Your task to perform on an android device: In the Sleep monitor app, In order to improve my meditation, I would like to listen to the Gentle Night Rain in the Soundscape category.
Image 0: 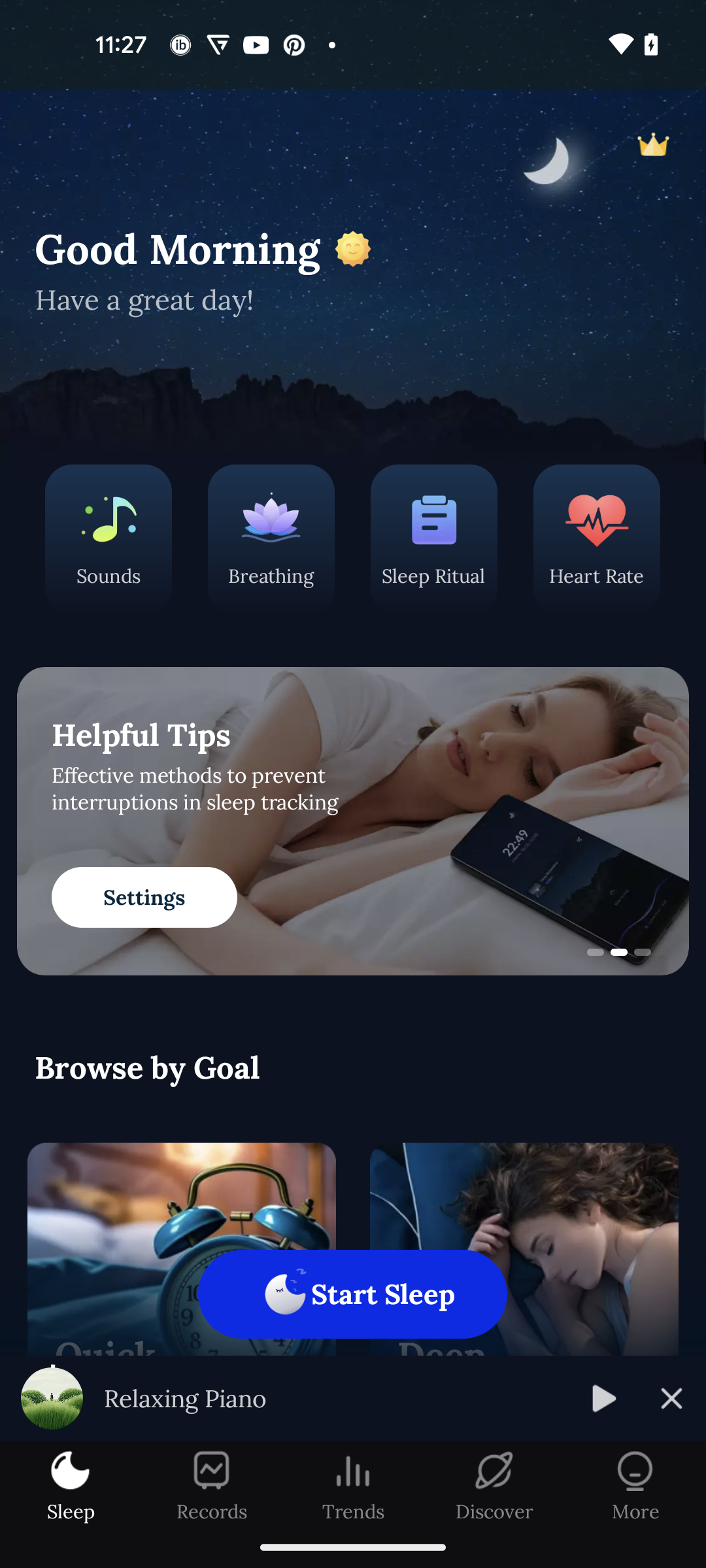
Click on the sounds tab
Step 0: click (109, 519)
Image 1: 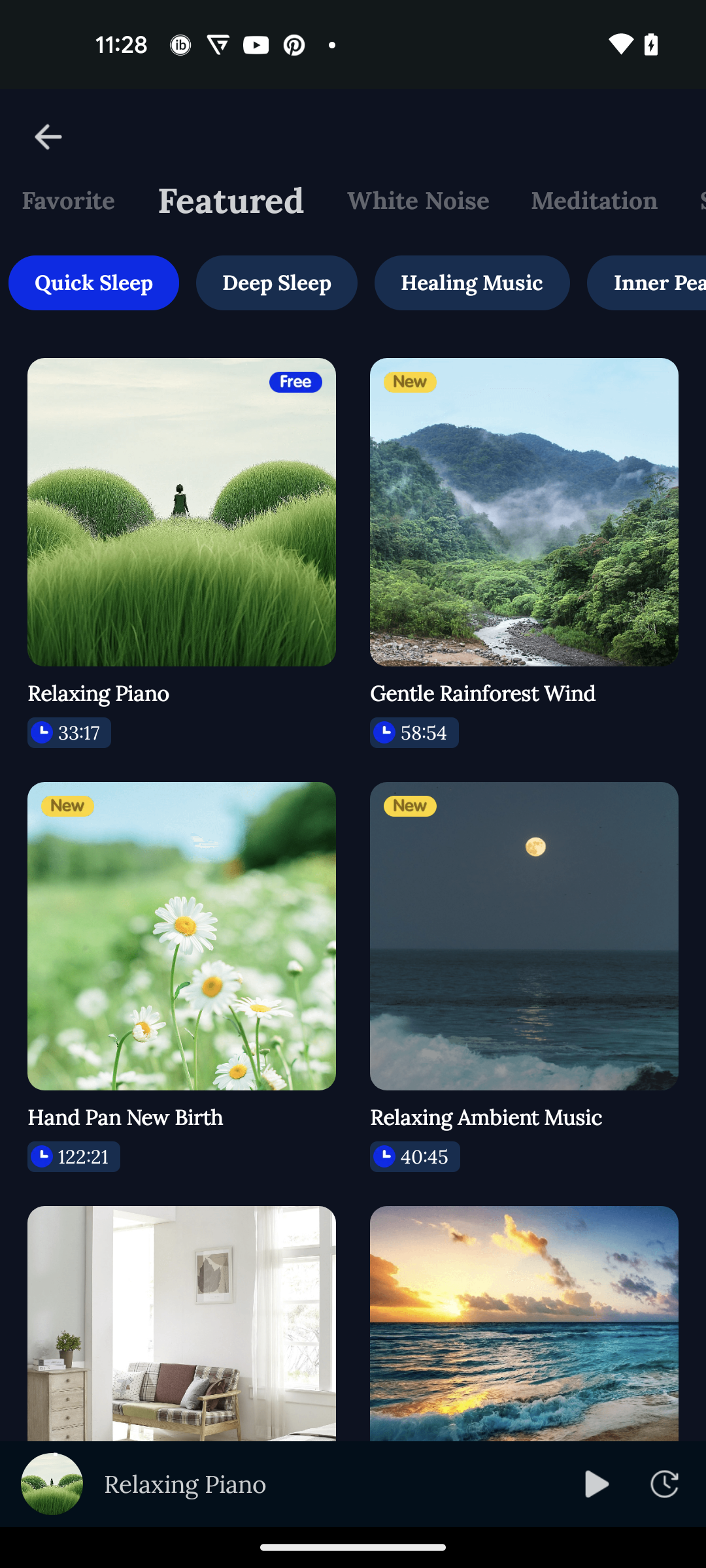
Click on the Meditation tab
Step 1: click (594, 200)
Image 2: 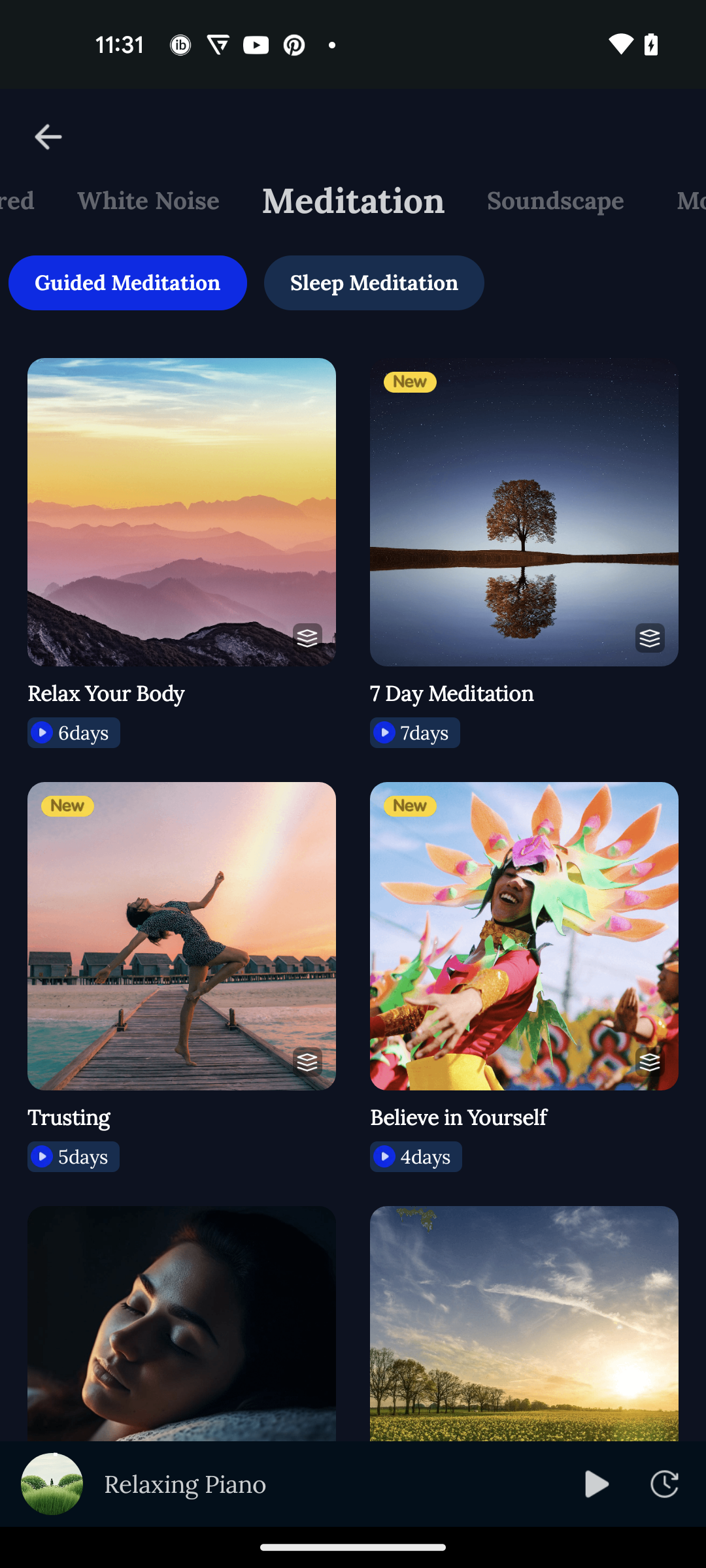
Click on the soundscape tab 
Step 2: click (556, 200)
Image 3: 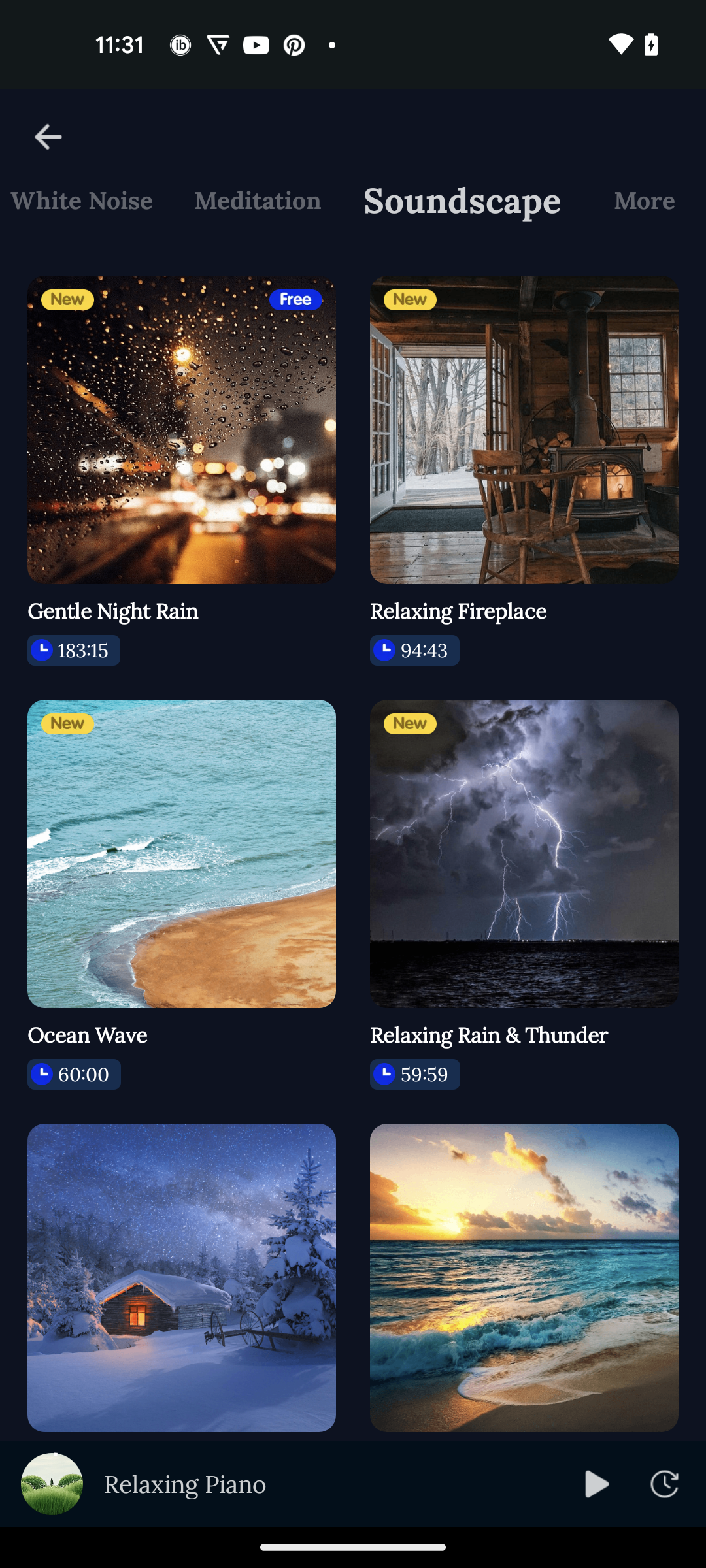
Click on the Gentle Night Rain 
Step 3: click (181, 430)